Your task to perform on an android device: I want to listen to Oceanic sound to sleep easily after working late in the office today.
Image 0: 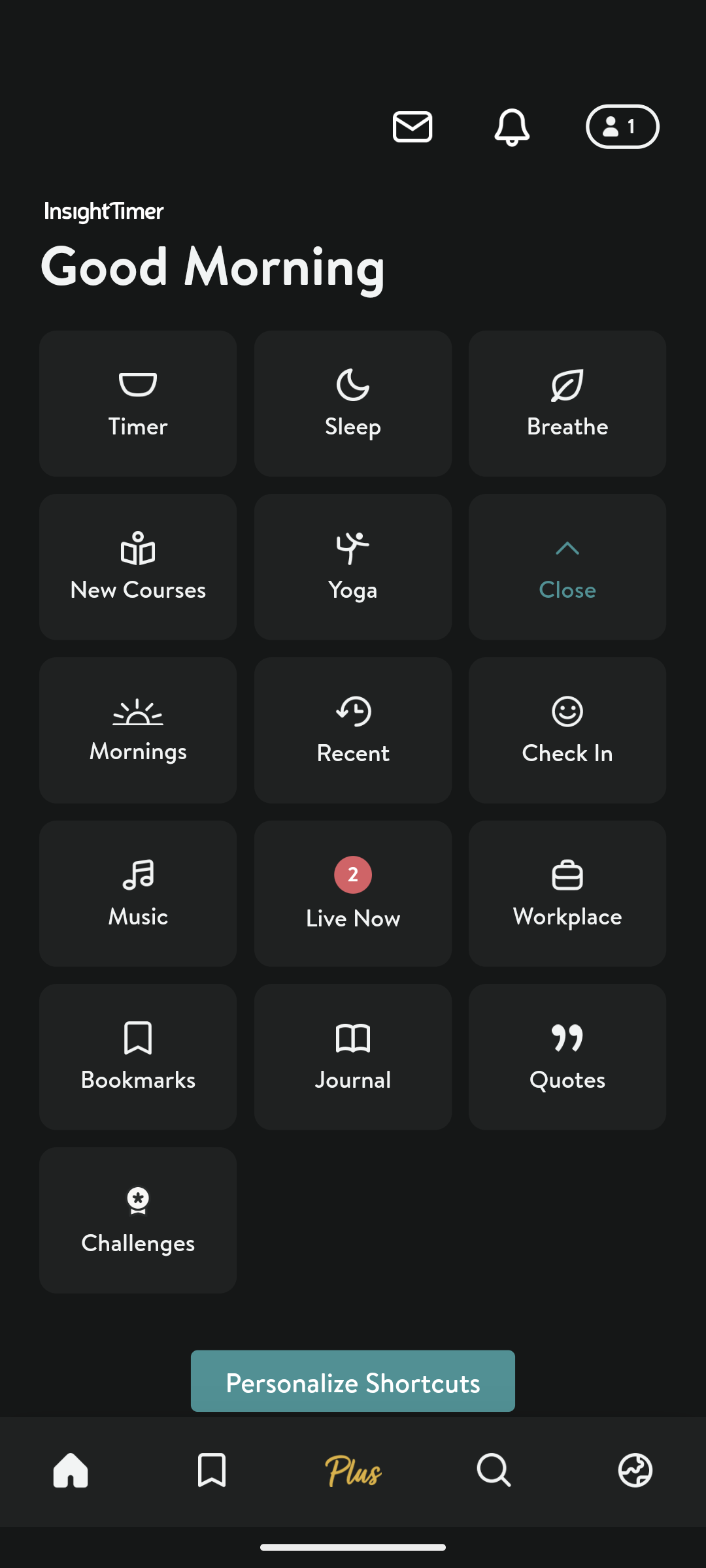
Click on the Sleep option.
Step 0: click (352, 404)
Image 1: 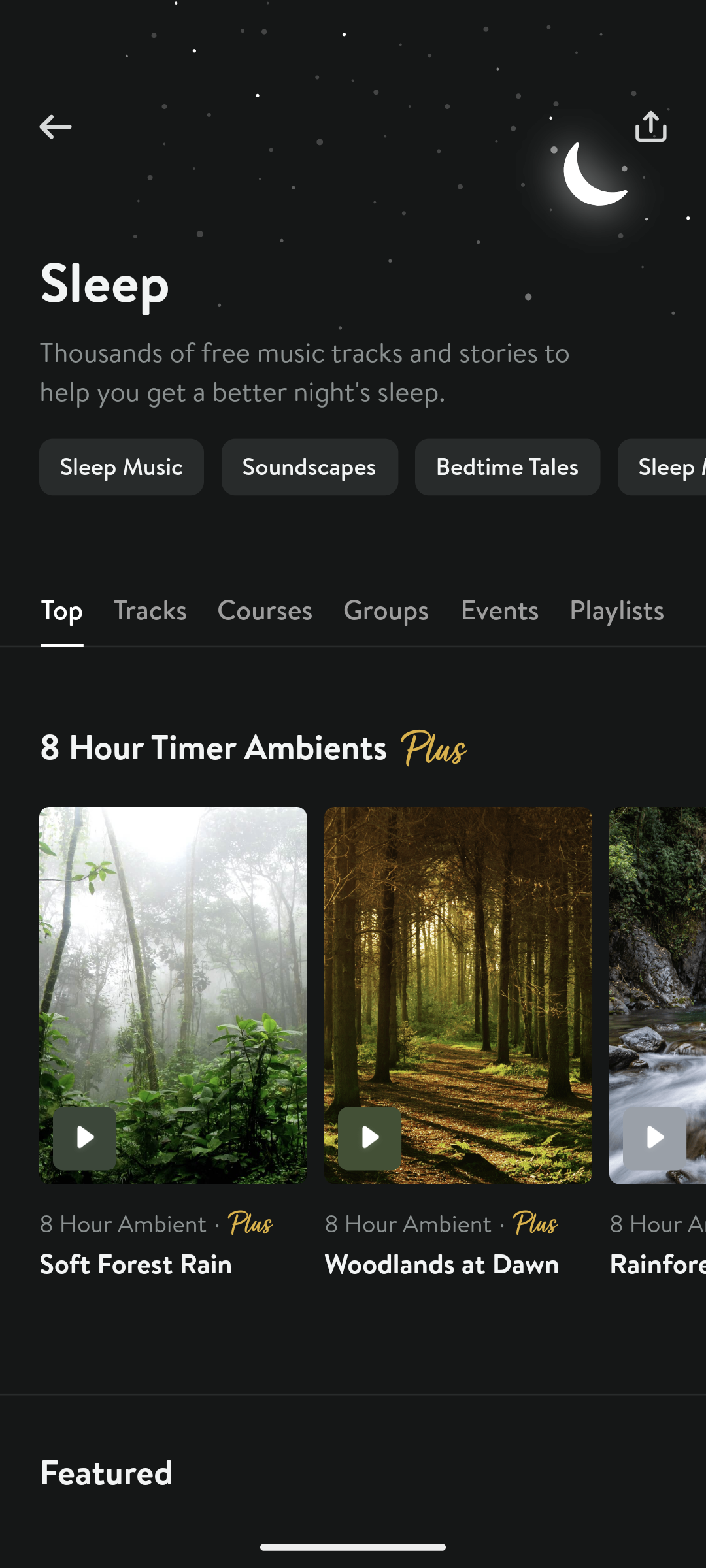
Click on the Tracks option.
Step 1: click (150, 610)
Image 2: 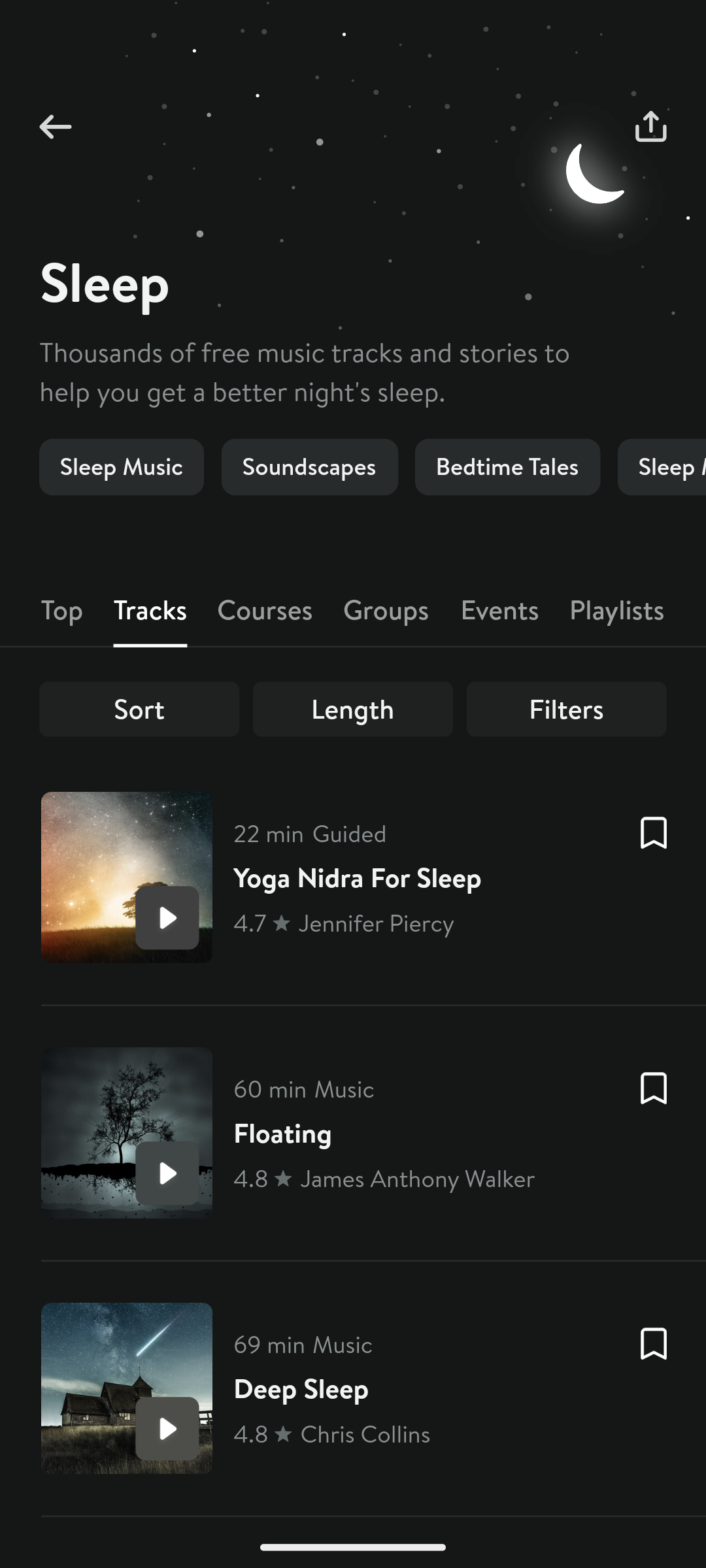
Swipe up to view more options.
Step 2: scroll down
Image 3: 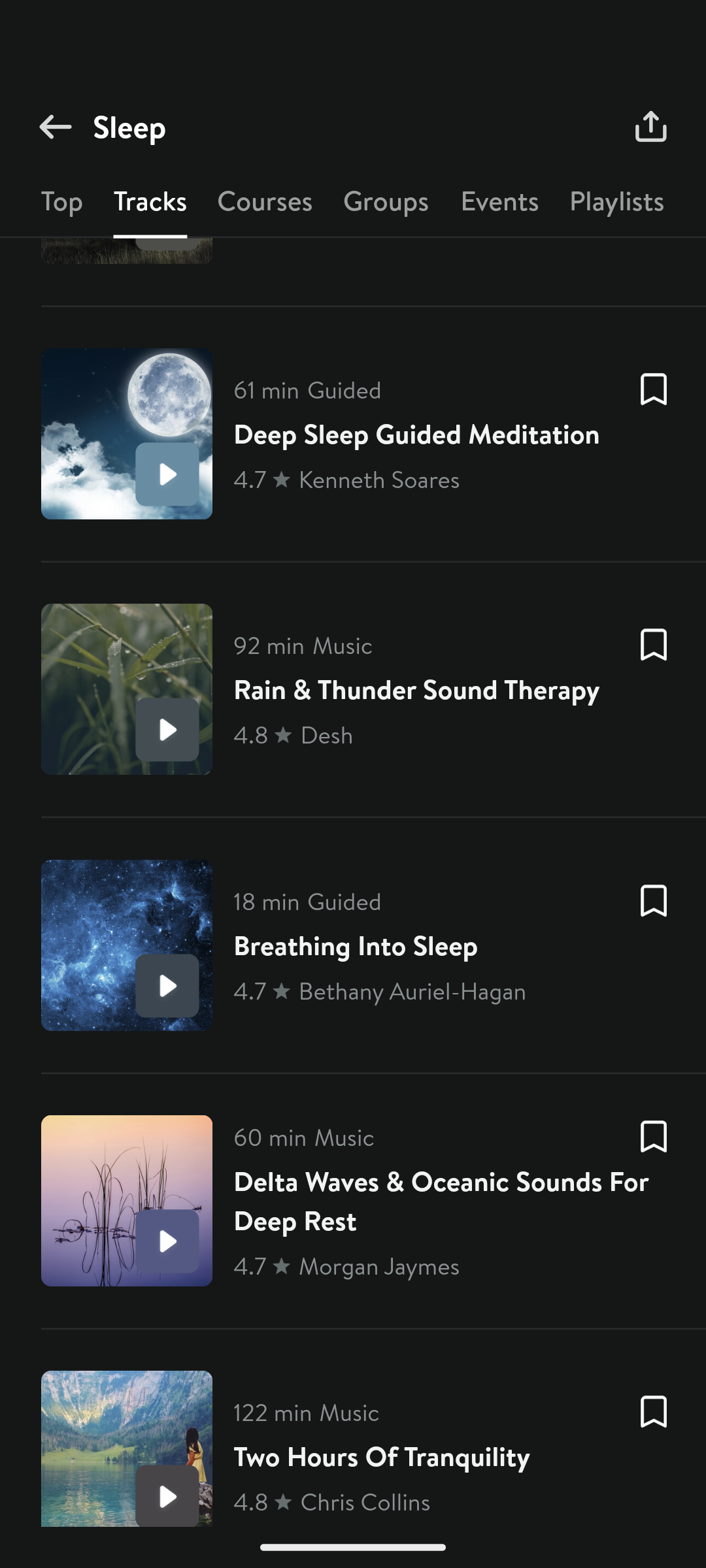
Click on the Delta waves option.
Step 3: click (353, 1201)
Image 4: 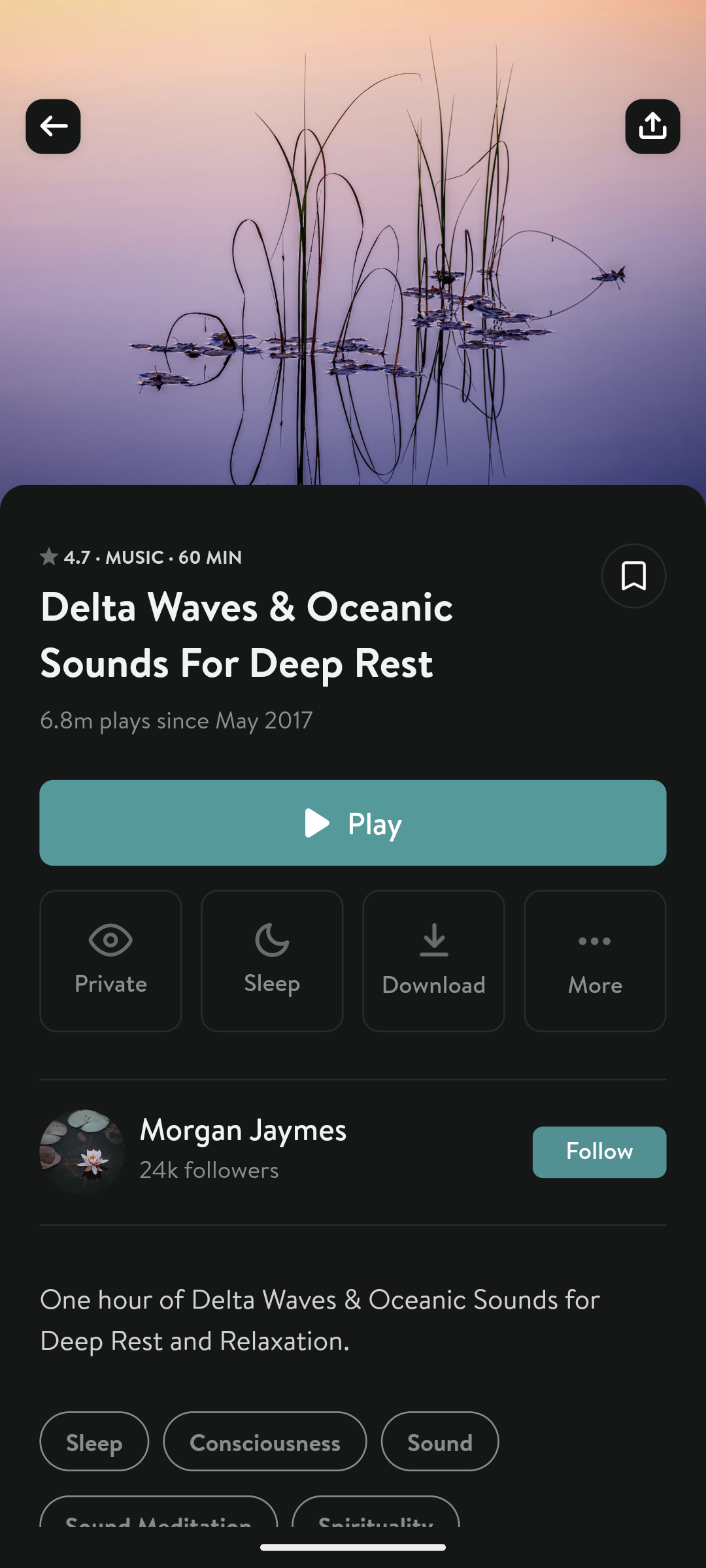
click on the Play button.
Step 4: click (352, 823)